Your task to perform on an android device: I want to turn off the notification on the Sidechef app.
Image 0: 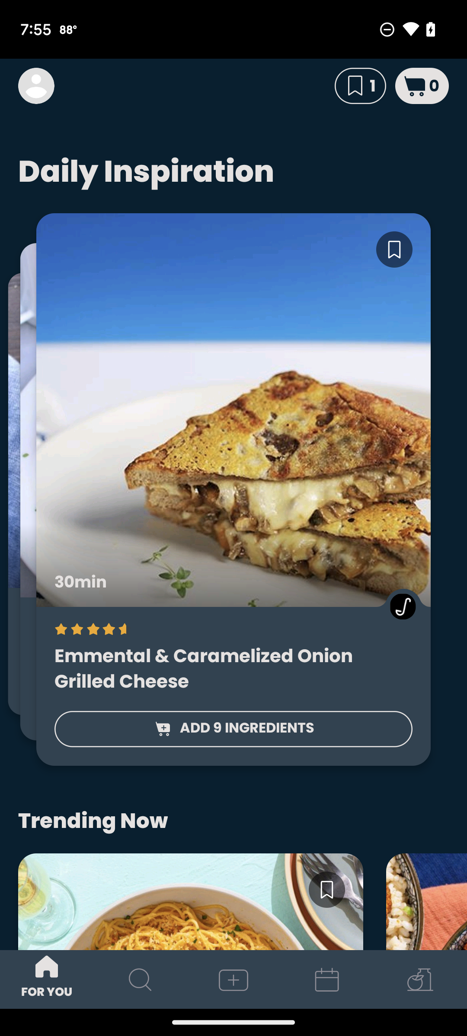
Click on the profile icon
Step 0: click (32, 86)
Image 1: 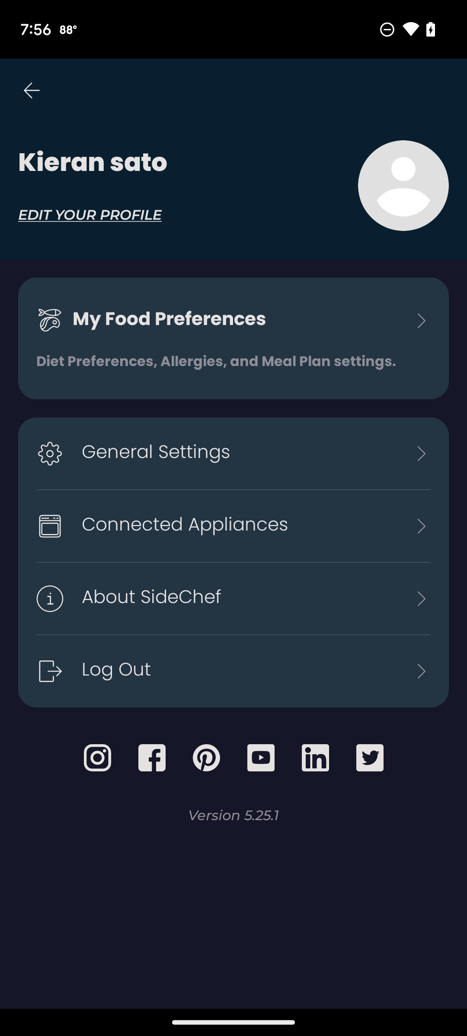
Click on the general settings option
Step 1: click (238, 453)
Image 2: 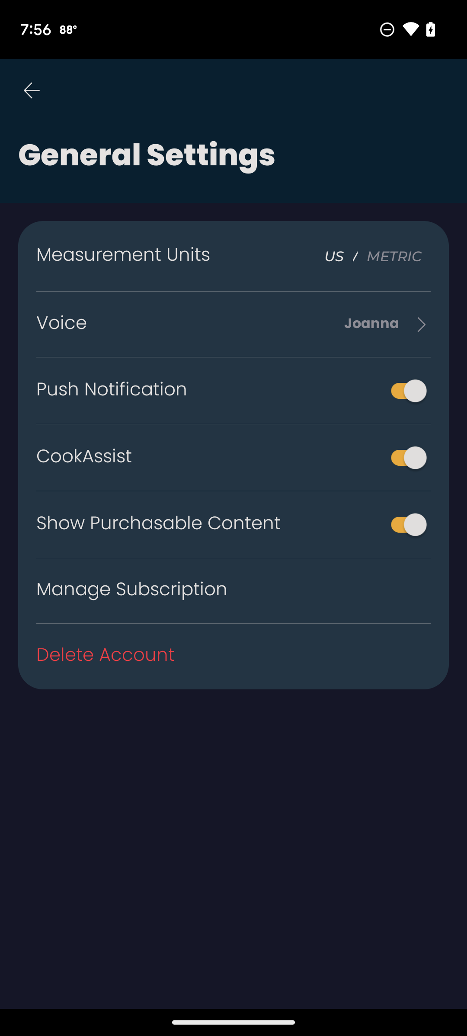
Click on the push notification toggle.
Step 2: click (404, 391)